Your task to perform on an android device: In the Blossom app, I want to track my garden progress of the Umbrella Tree plant.
Image 0: 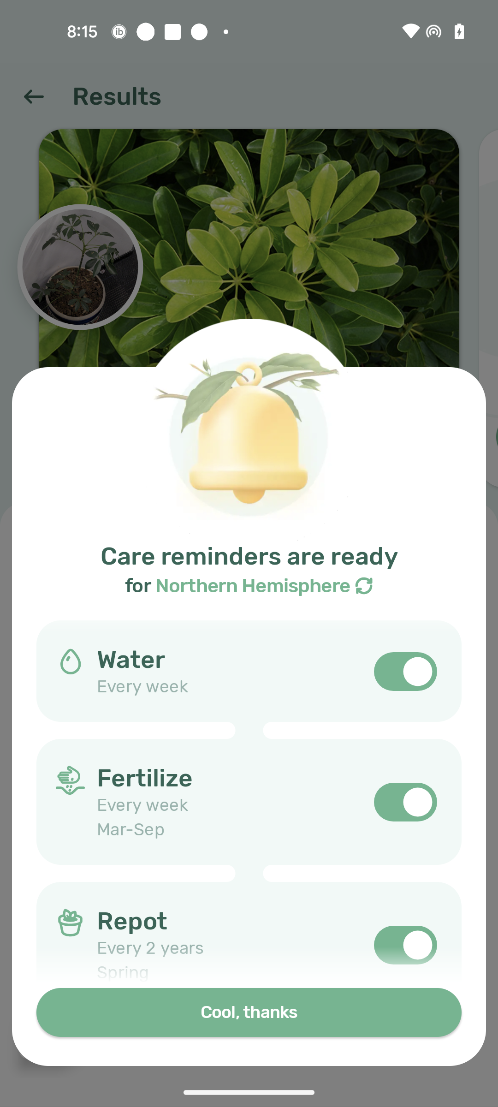
Click on the Cool, thanks button
Step 0: click (249, 1012)
Image 1: 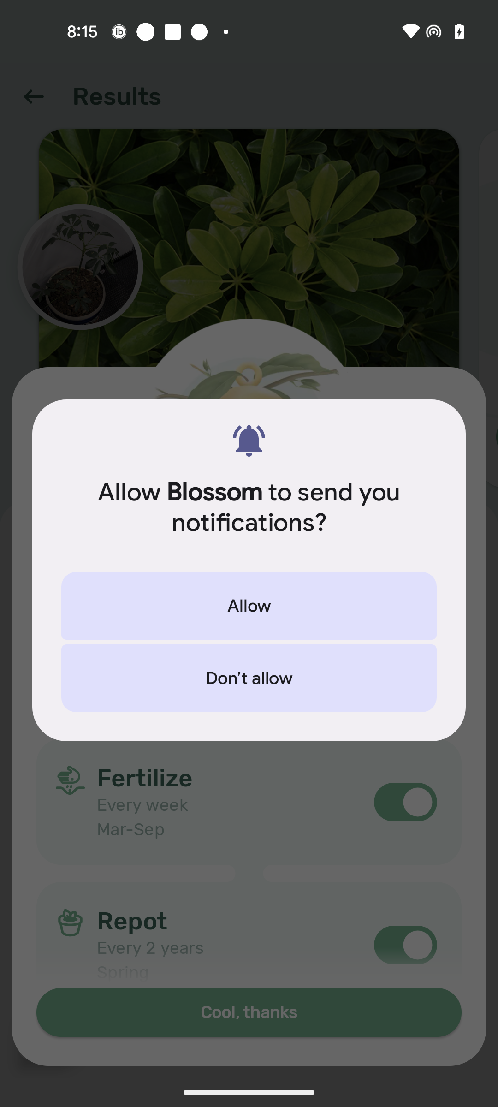
Click on the Allow button
Step 1: click (249, 606)
Image 2: 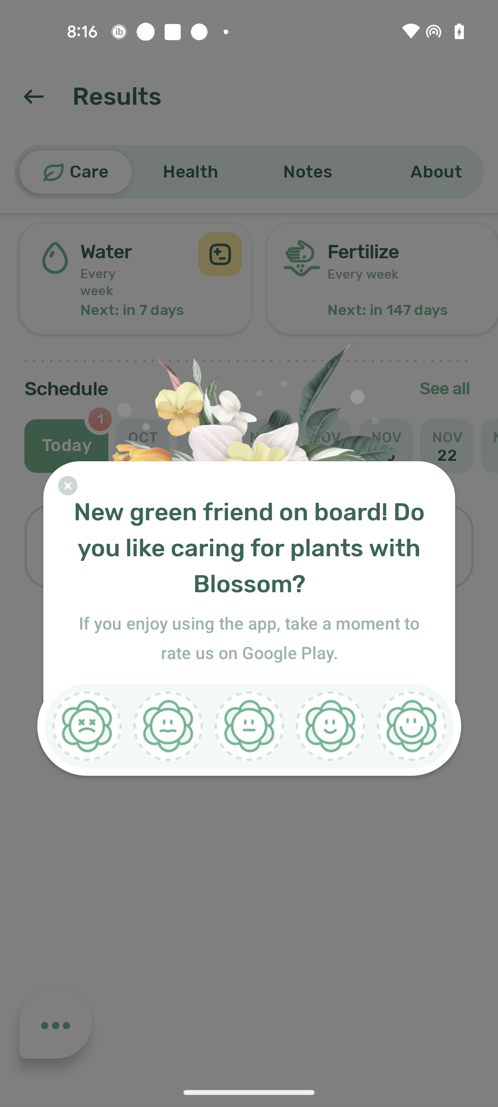
Give the 4 rating
Step 2: click (337, 732)